Your task to perform on an android device: View the details of 1kg mutton boneless 
Image 0: 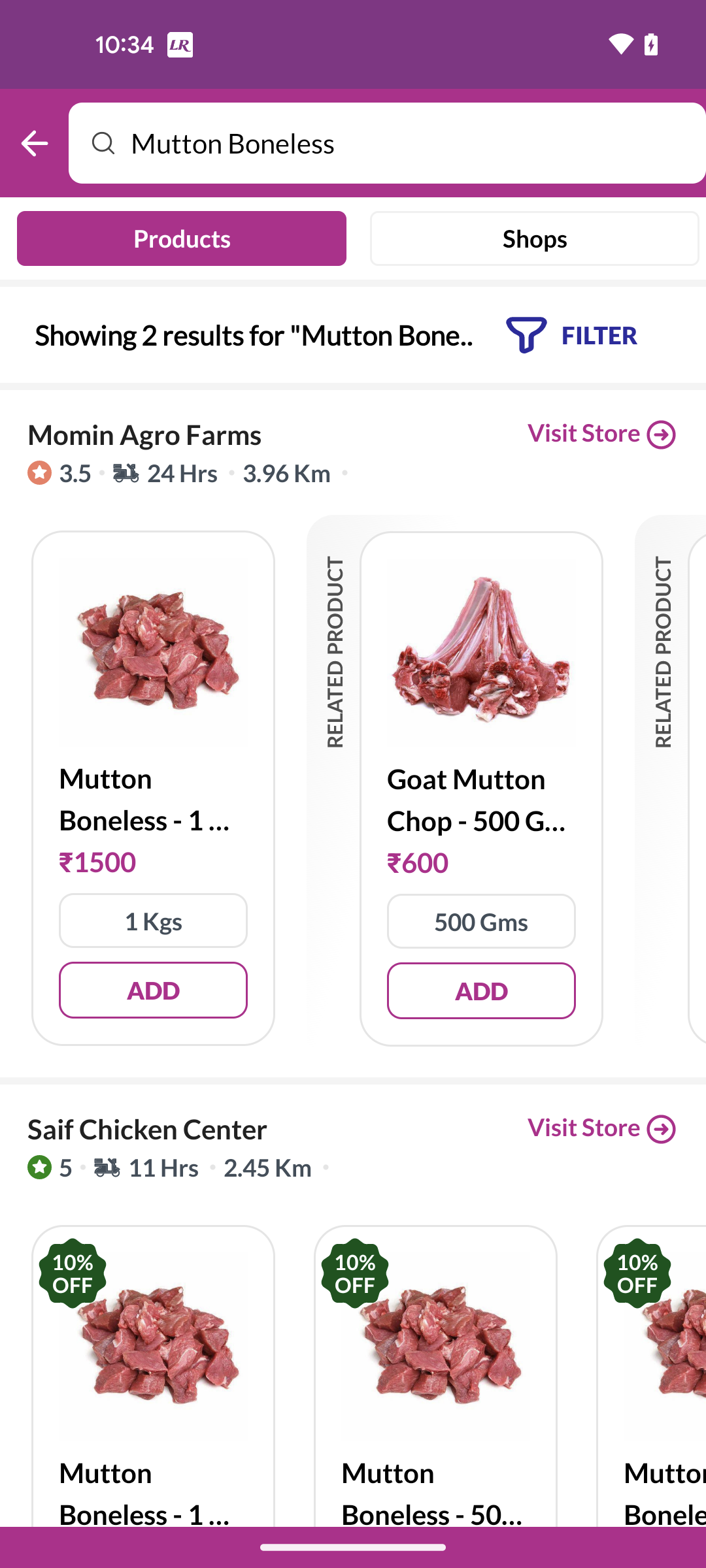
Tap on the mutton boneless option
Step 0: click (153, 799)